Your task to perform on an android device: I want to check all messages from Natalie Larson's chats because if there is a mistake in any message, I will correct it, so view all messages in Natalie Larson's chats in the Skype app.
Image 0: 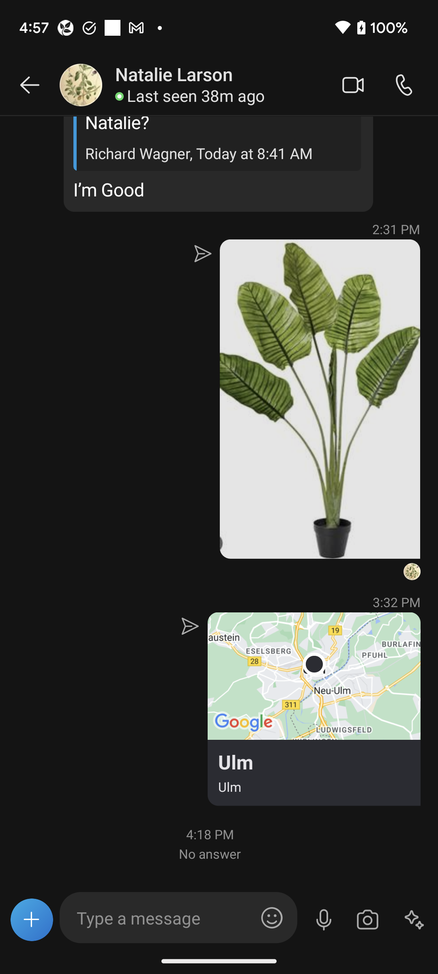
Scroll up to view all messages from the conversation with Natalie.
Step 0: scroll up